Your task to perform on an android device: It seems excellent from the profile, but I want to learn more about the specifics, so I want to view the details of the 49 Lake Shore Limited at 3:40 p.m. train on the Omio app.
Image 0: 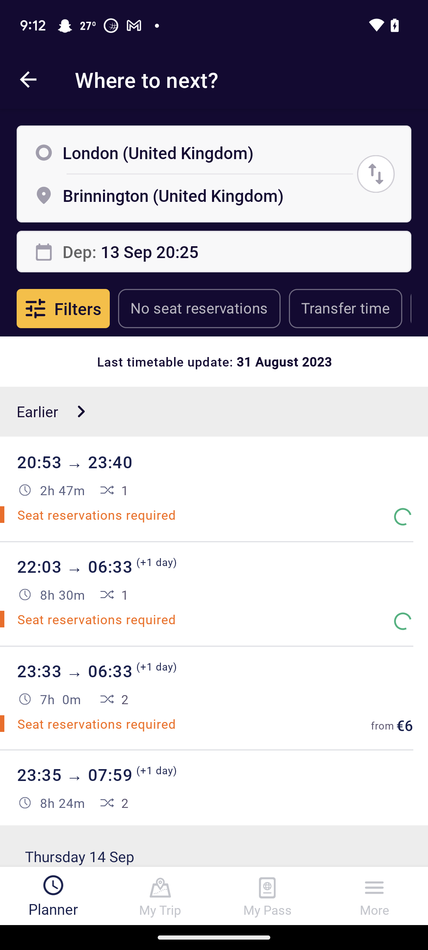
Open the omio app
Step 0: open app "Omio"
Image 1: 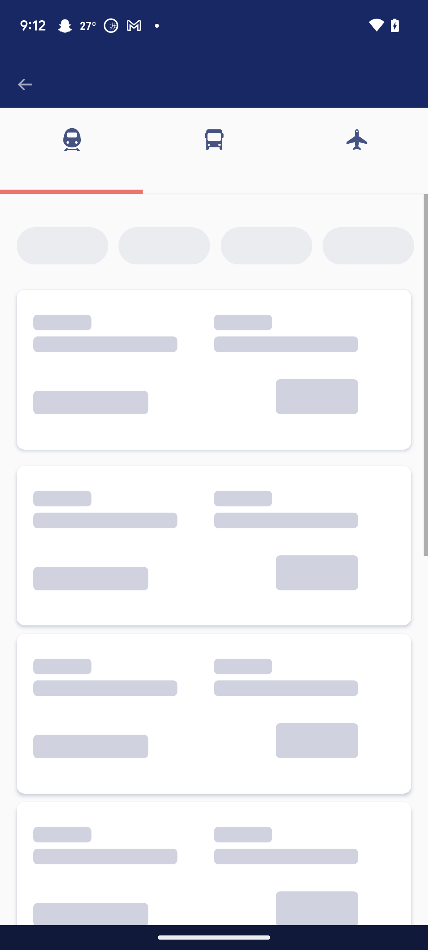
Open the omio app
Step 1: wait
Image 2: 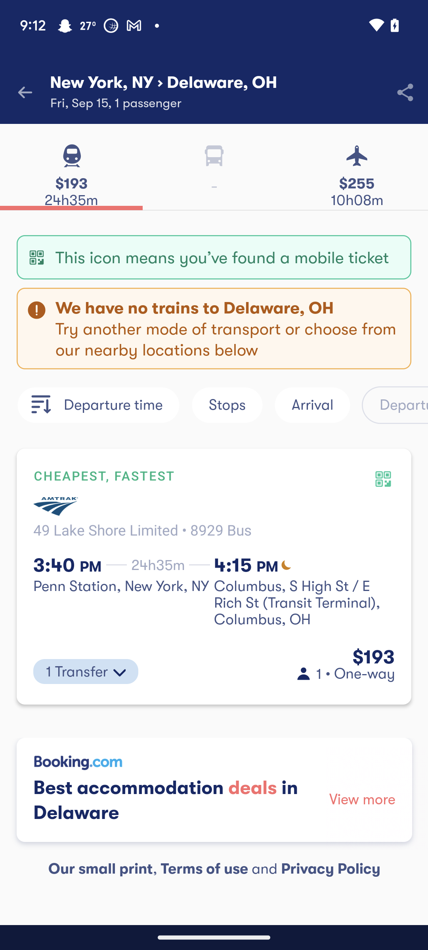
Click on the 49 Lake Shore Limited
Step 2: click (304, 602)
Image 3: 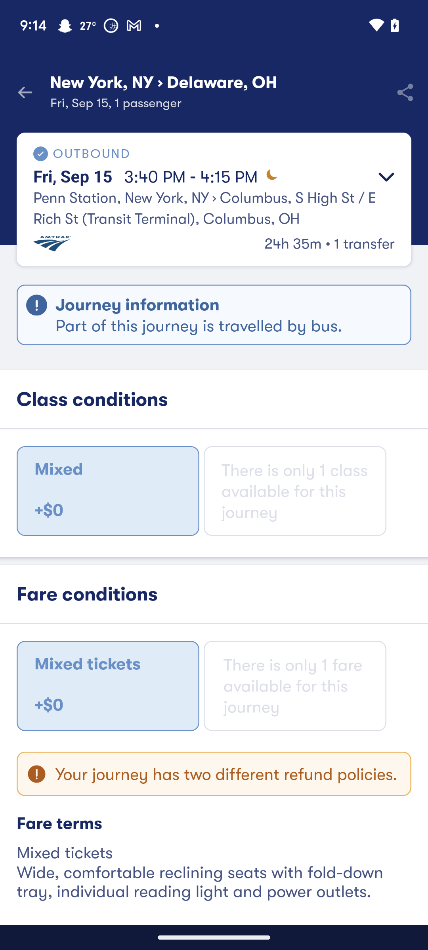
Click on the dropdown icon
Step 3: click (386, 177)